Your task to perform on an android device: Go to the Smart Contacts app & delete the contact Test modeling
Image 1: 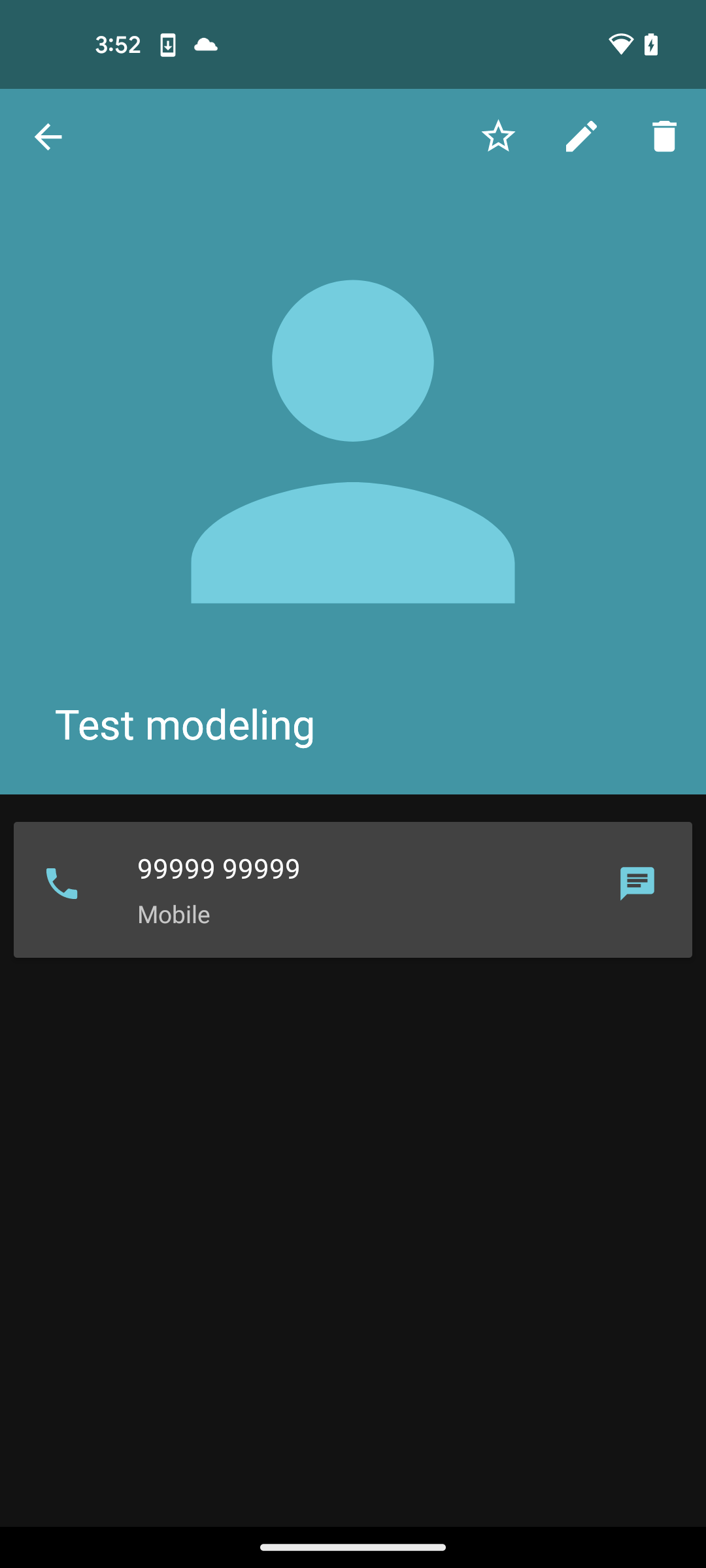
click on the delete icon at the top right corner of the screen
Step 1: click (664, 137)
Image 2: 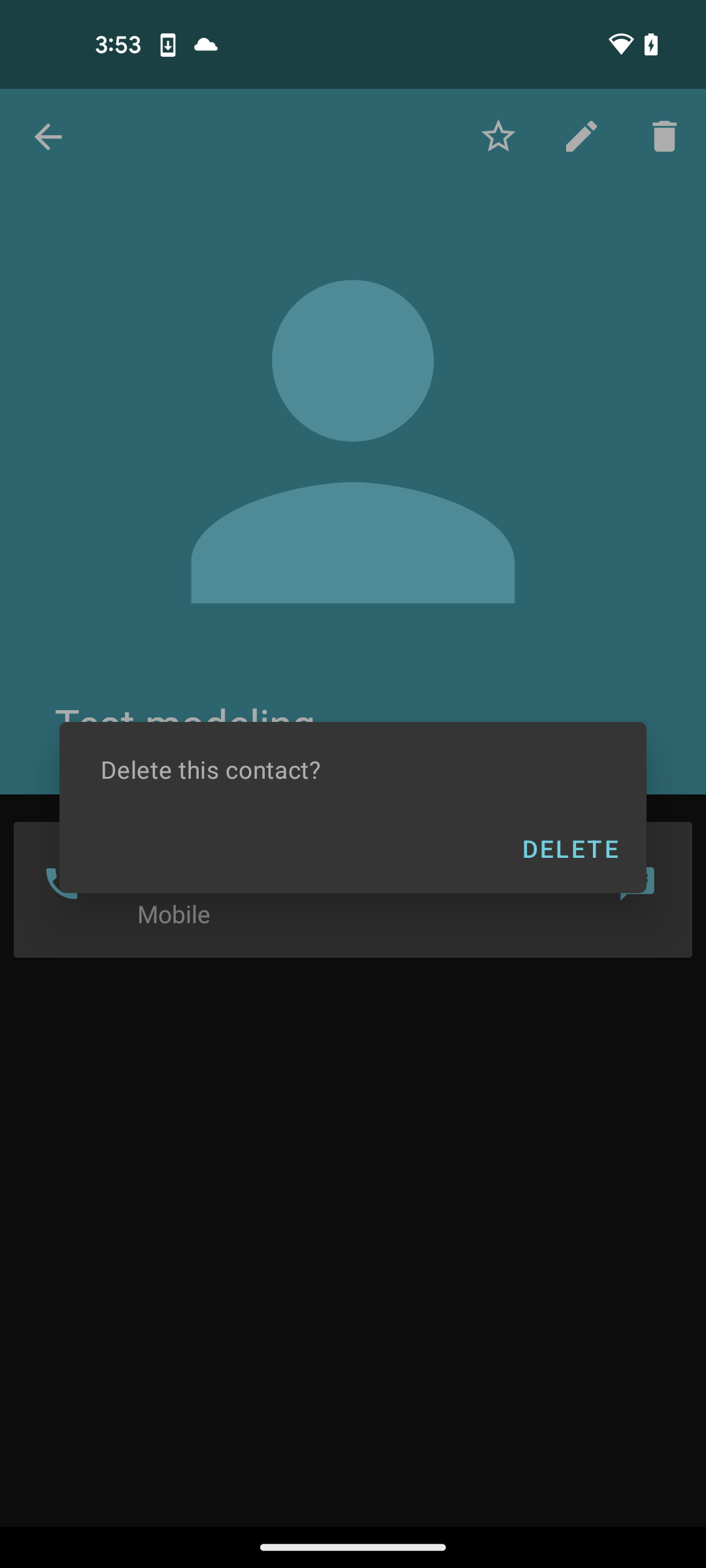
click on Delete to confirm
Step 2: click (569, 848)